Your task to perform on an android device: I want to add a bookmark to the current open page of The Martian by Andy Weir, so add a bookmark to the current open page of this book in the Moon+ Reader app.
Image 0: 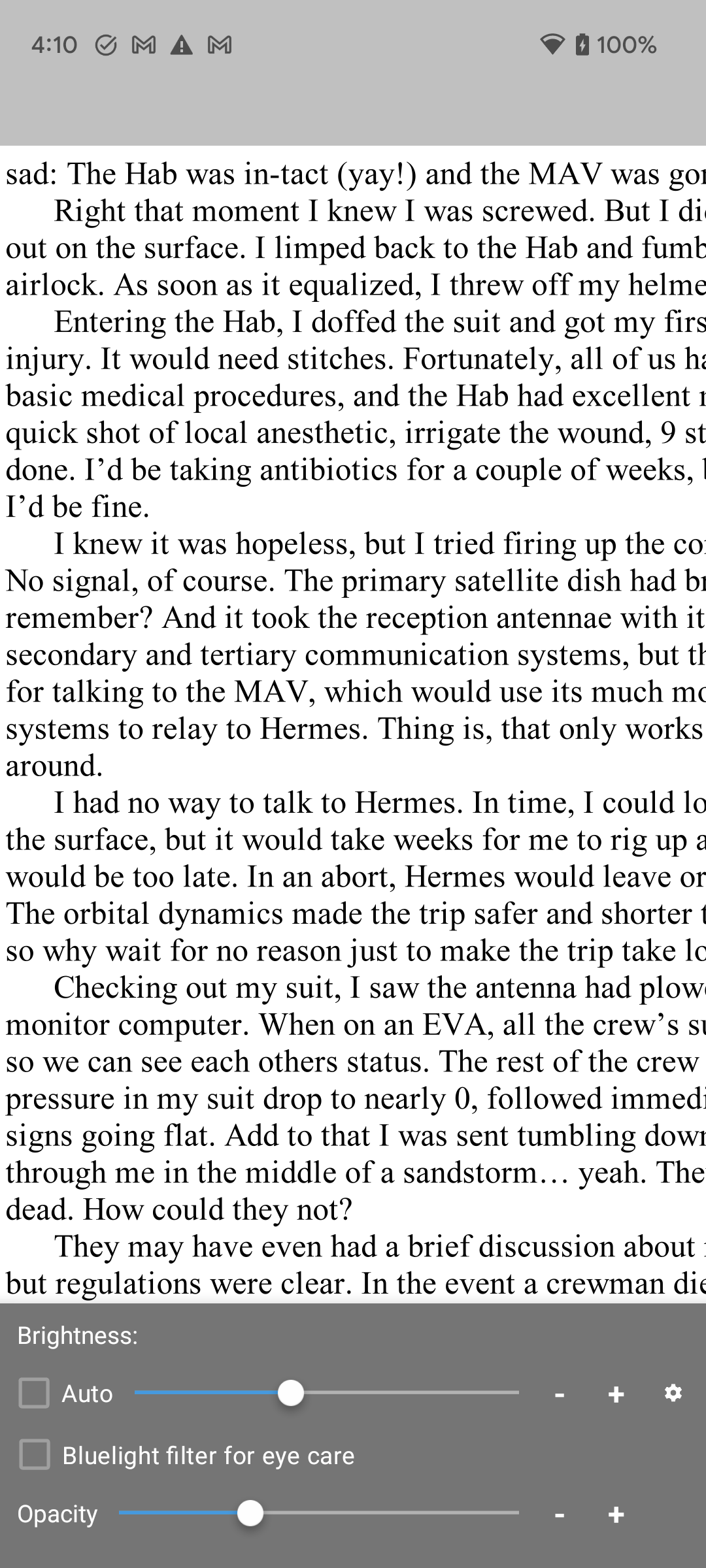
Click on the middle of the screen to remove this brightness adjust window.
Step 0: click (353, 784)
Image 1: 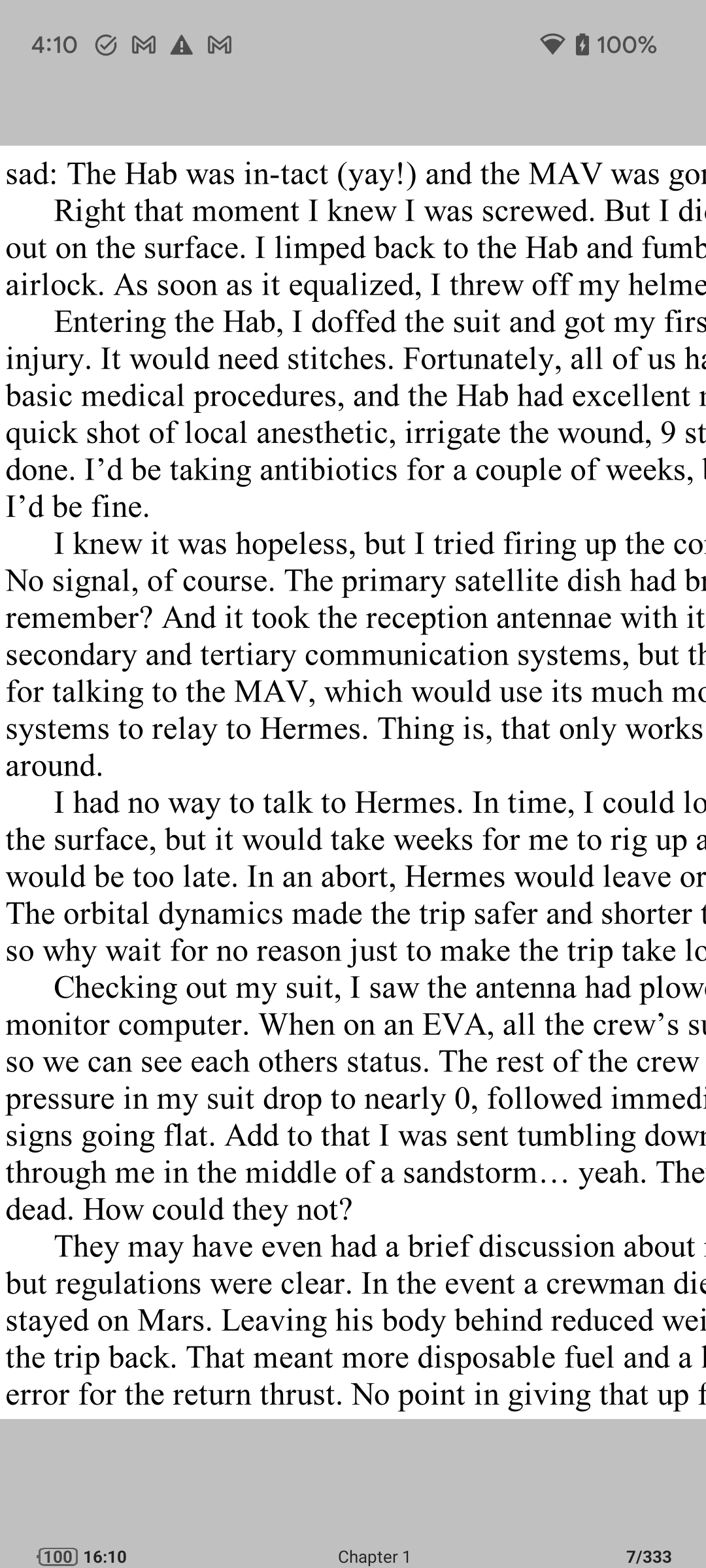
Click on the top right corner of the screen to add bookmark on this current open page.
Step 1: click (636, 146)
Image 2: 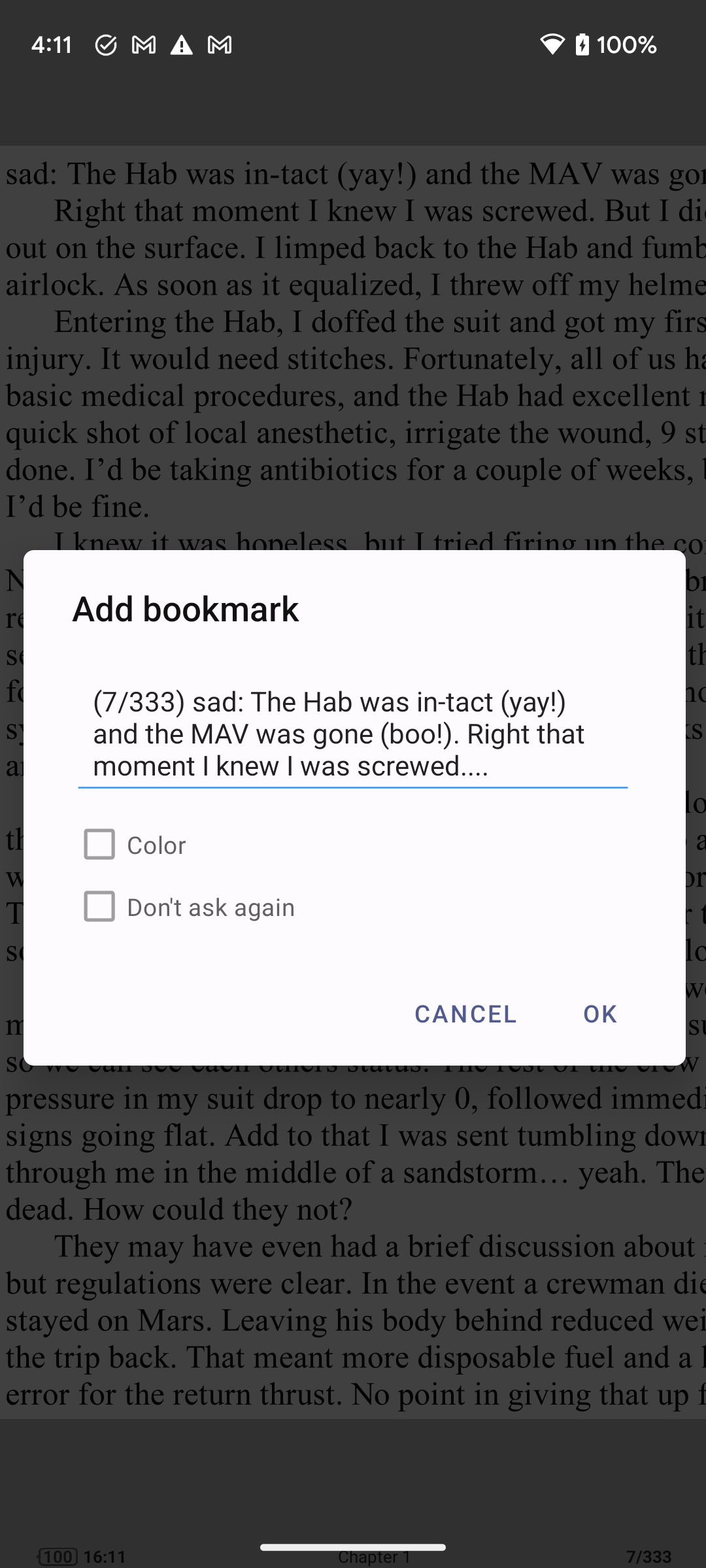
Click on the OK button to save the bookmark.
Step 2: click (599, 1013)